Your task to perform on an android device: I want to delete this picture because I do not want it anymore. In the Gallery app, delete this picture.
Image 0: 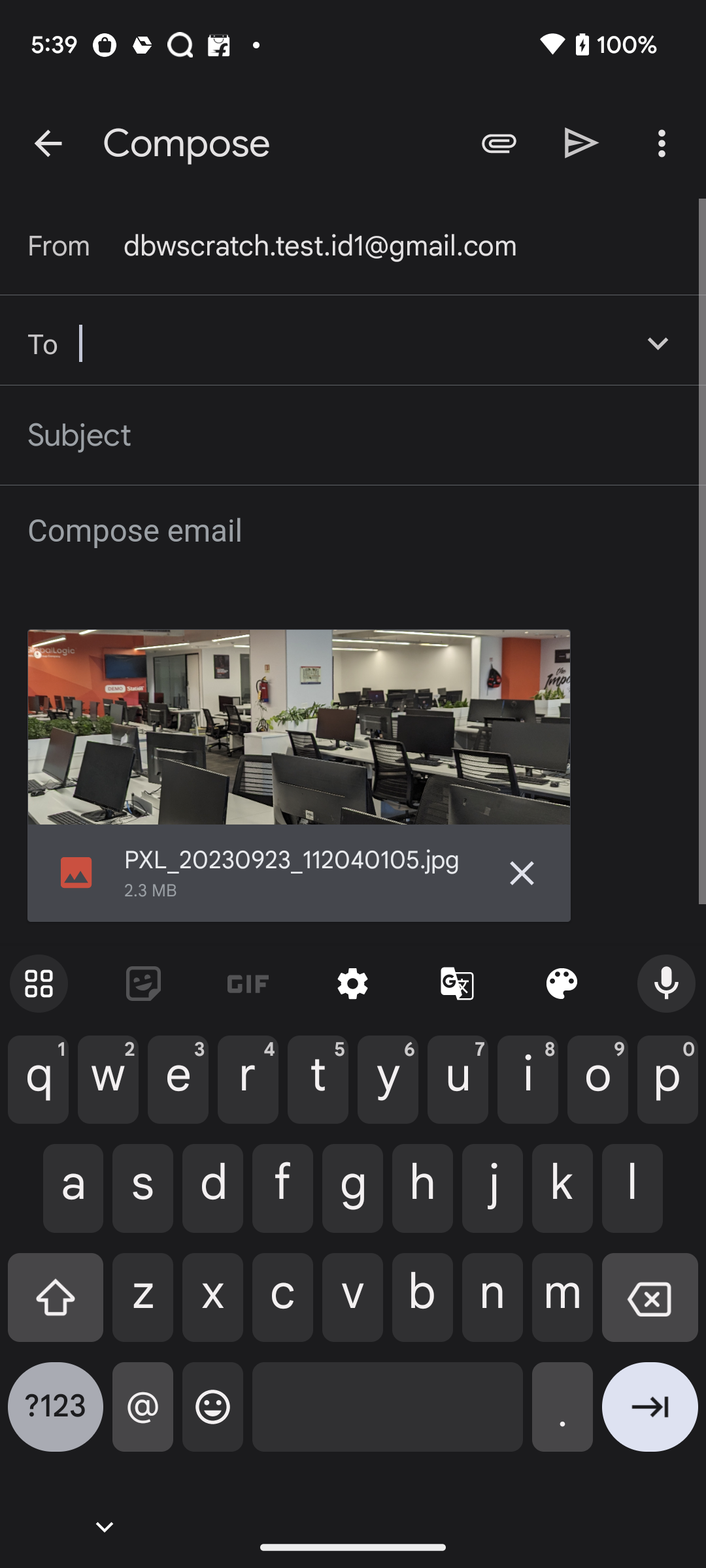
Open the gallery app.
Step 0: open app "Gallery"
Image 2: 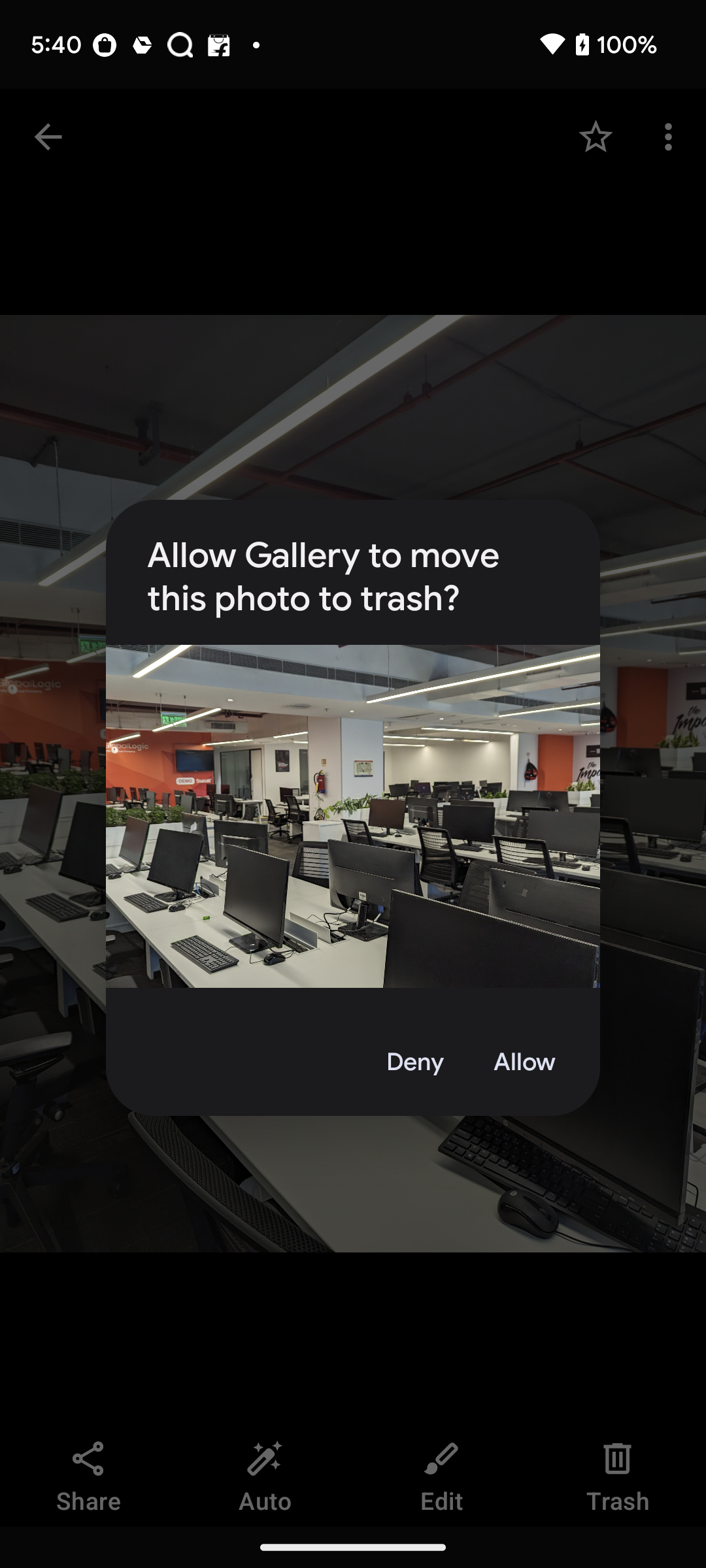
Click on the allow option at the bottom right corner of the pop-up screen.
Step 2: click (524, 1062)